Your task to perform on an android device: In the Amazon app , remove the product Nerf Elite 2.0 from the cart.
Image 0: 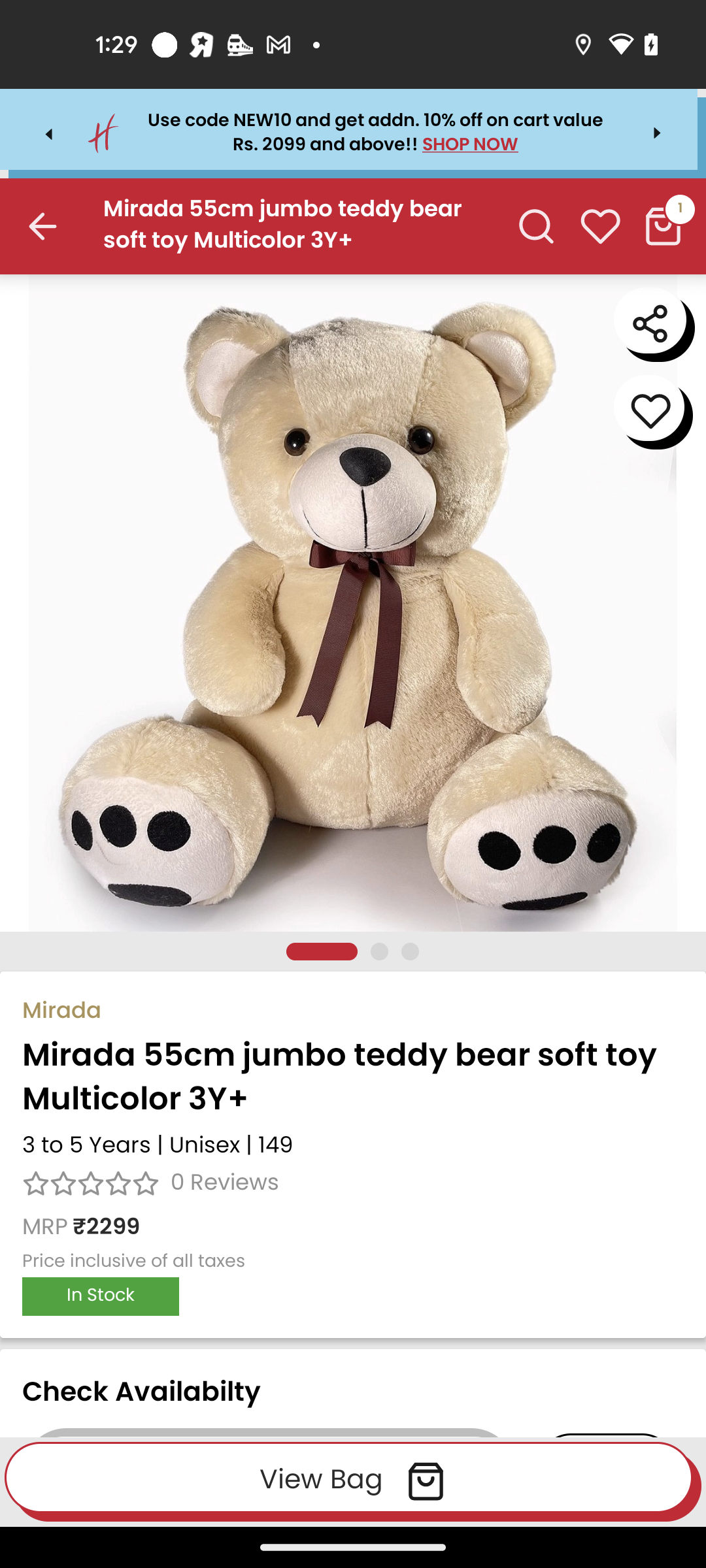
Open the Amazon app
Step 0: open app "Amazon"
Image 1: 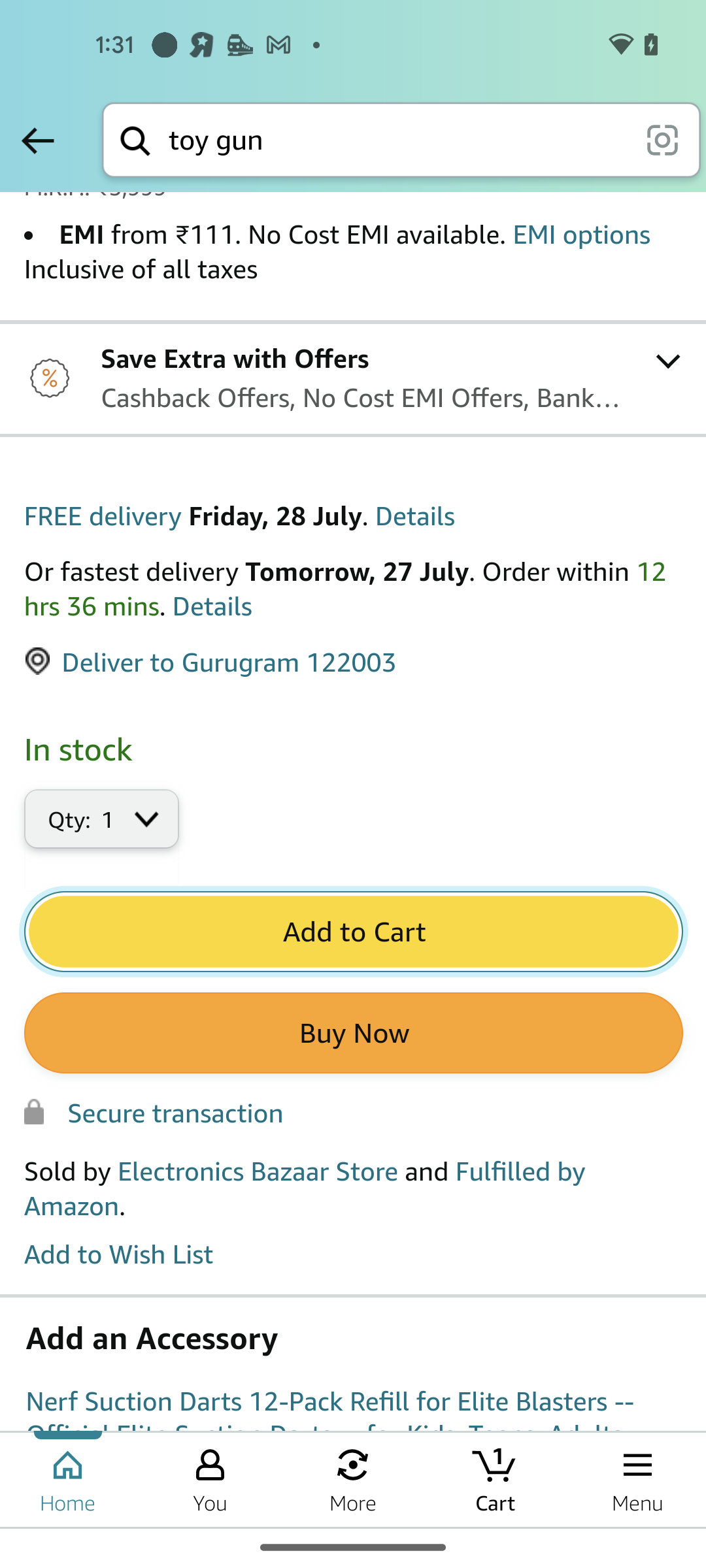
Click on the Cart option at the bottom of the screen
Step 1: click (495, 1479)
Image 2: 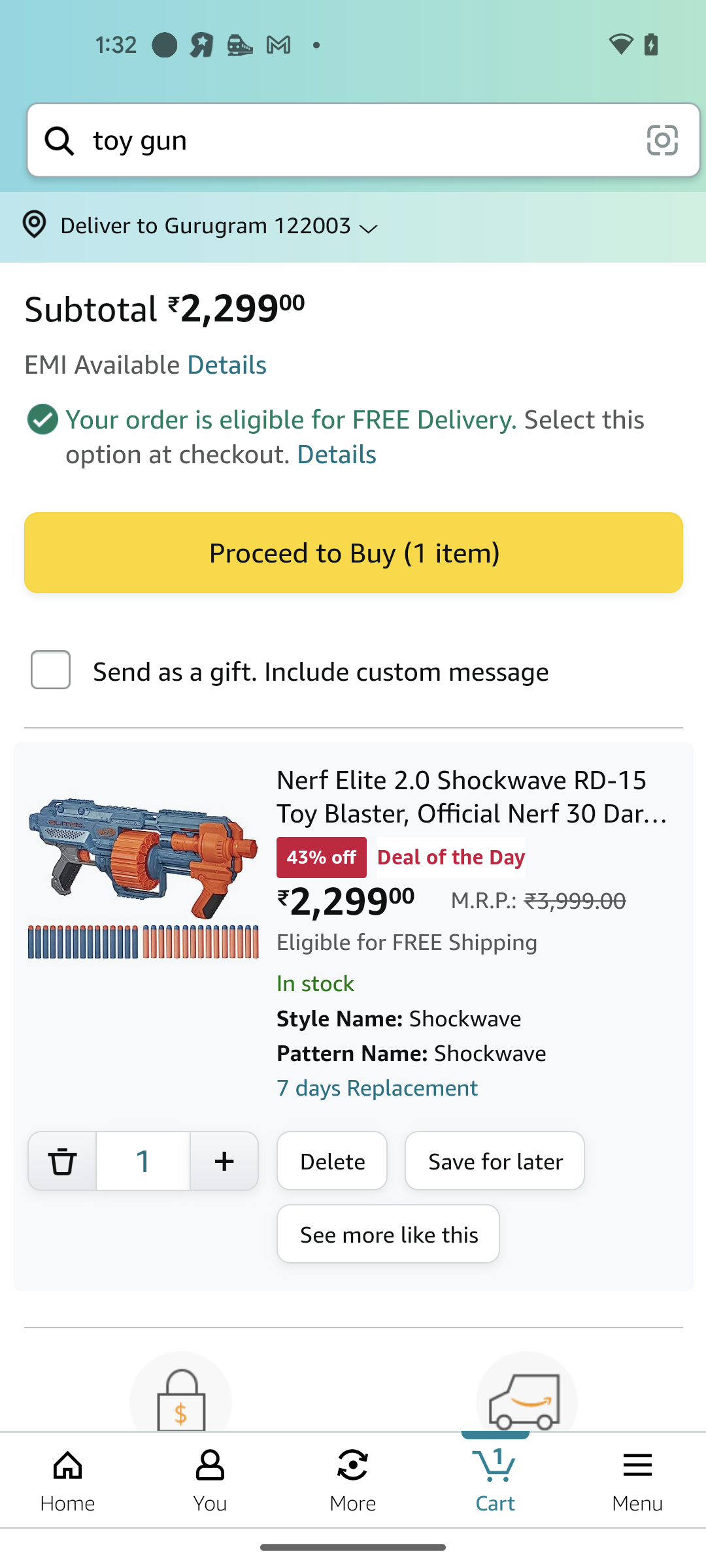
Click on the Delete button of the Nerf Elite 2.0 product
Step 2: click (331, 1161)